Your task to perform on an android device: Open the Kitchen Stories app and open the meatless category recipes
Image 0: 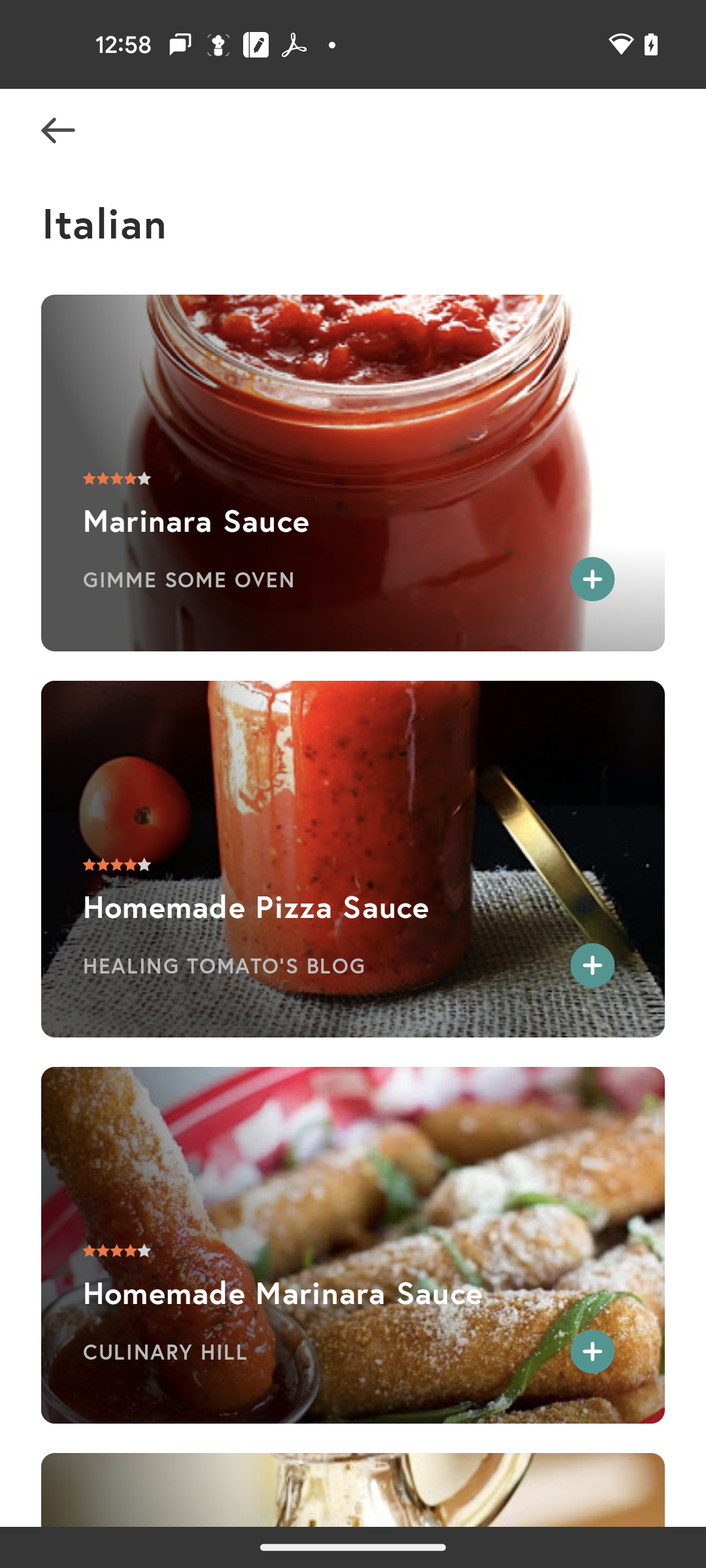
Open the Kitchen Stories app
Step 0: open app "Kitchen Stories"
Image 1: 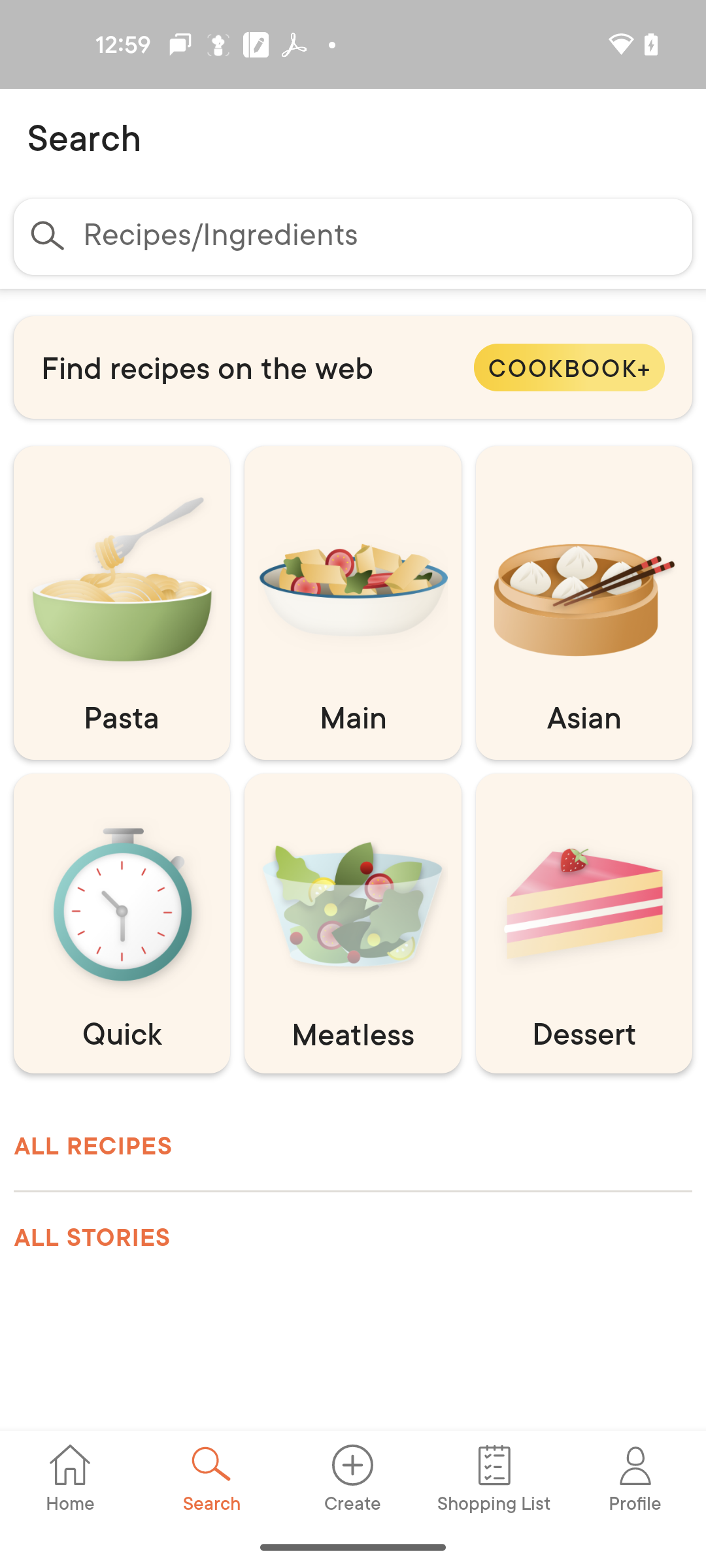
click on the meatless category
Step 1: click (353, 904)